Your task to perform on an android device: I received an email from Vimeo; mark an email as read in the Gmail app.
Image 0: 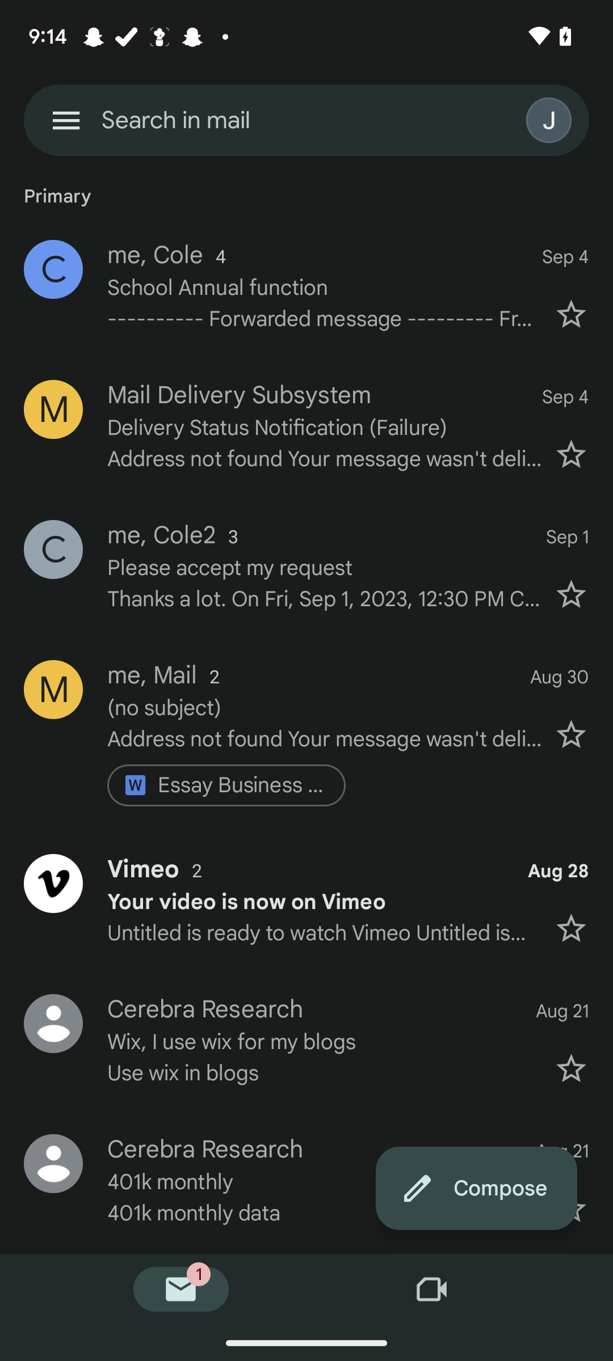
Click on the vimeo profile icon
Step 0: click (306, 900)
Image 1: 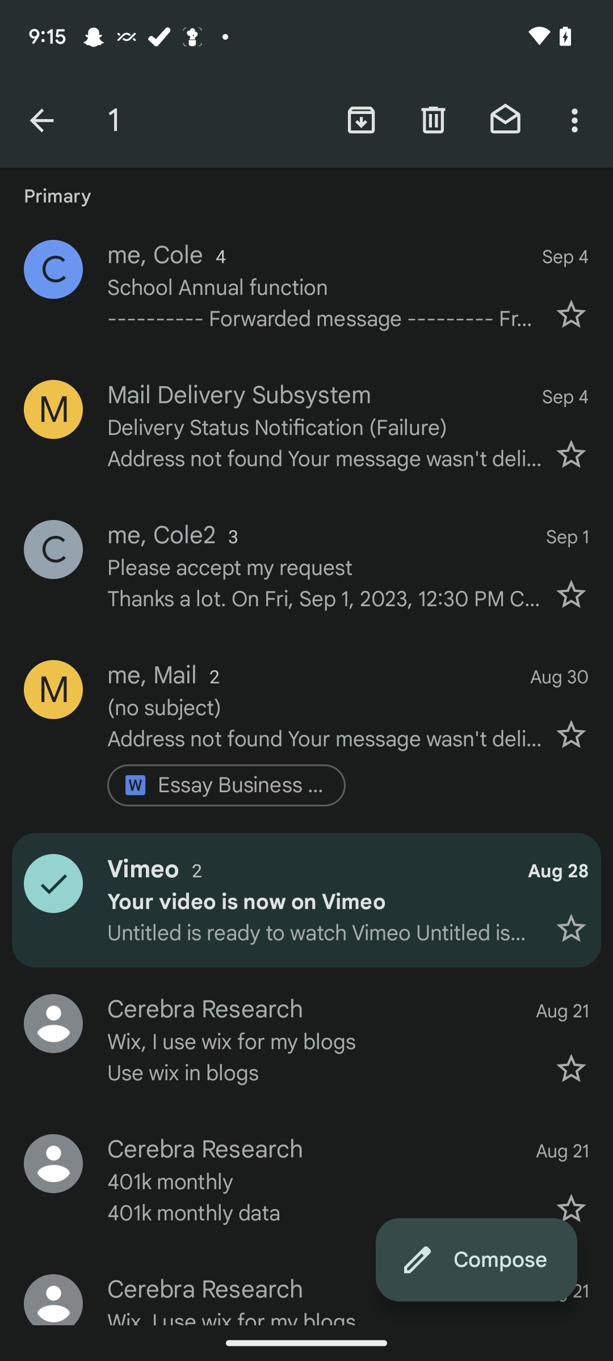
Click on the mail icon at the top of the screen
Step 1: click (505, 120)